Your task to perform on an android device: In the Tata cliq app, look for the Shoes with size filter 10.
Image 0: 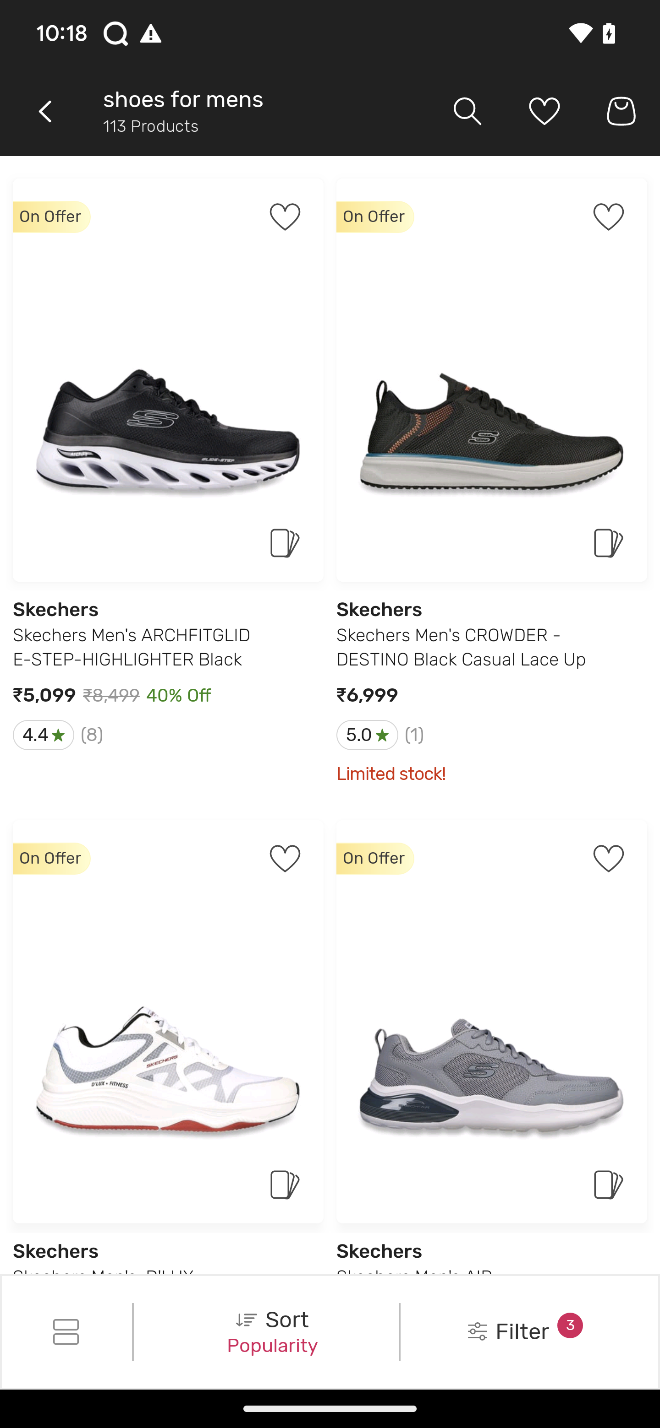
Click on the filter button to select the size
Step 0: click (508, 1332)
Image 1: 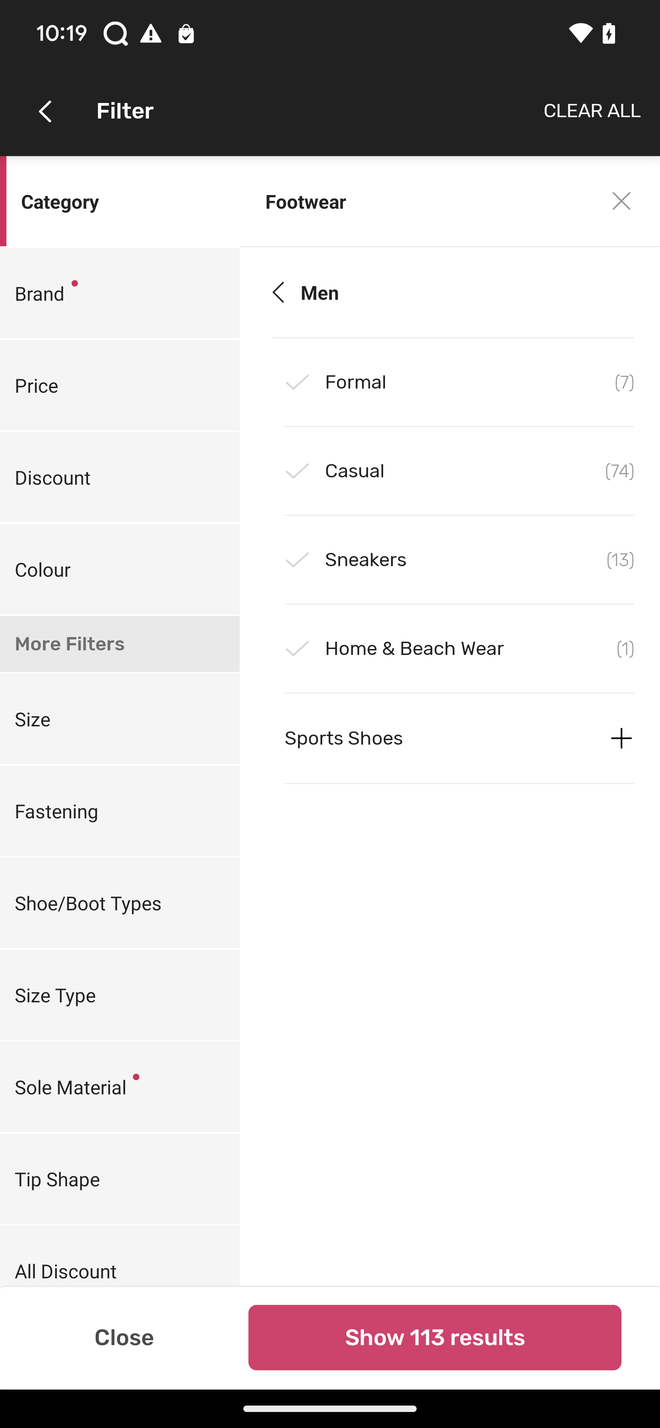
Click on the size button
Step 1: click (28, 719)
Image 2: 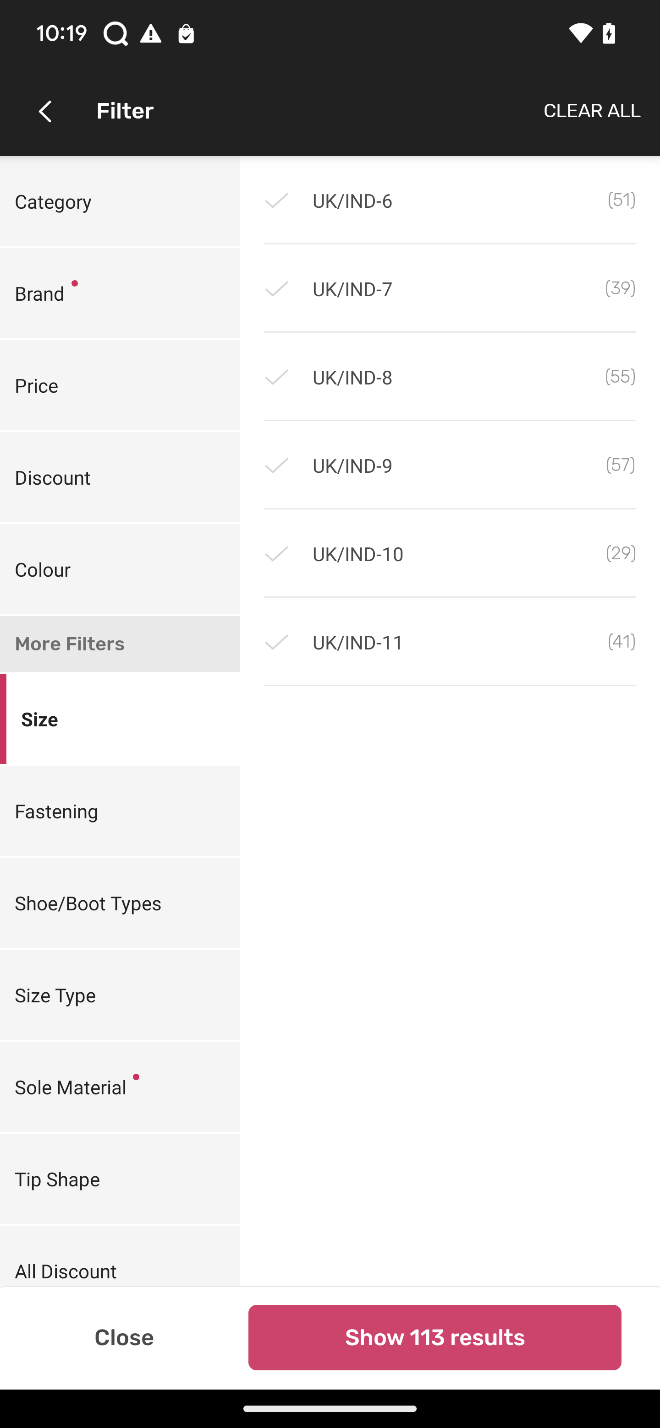
Click on the uk 10 size
Step 2: click (298, 552)
Image 3: 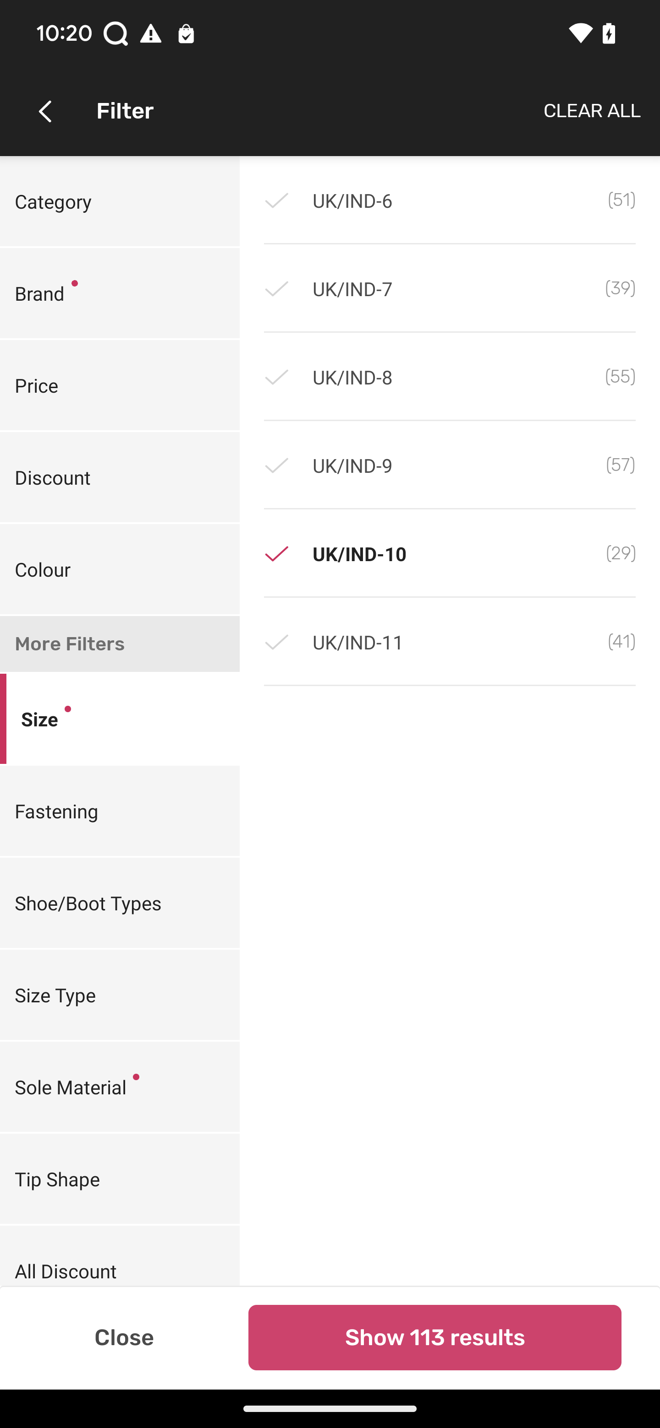
Click on the show results
Step 3: click (434, 1337)